Your task to perform on an android device: I want to track currency exchange rates for GBP to AED in the Xe app since I'm curious about the history of exchange rates.
Image 0: 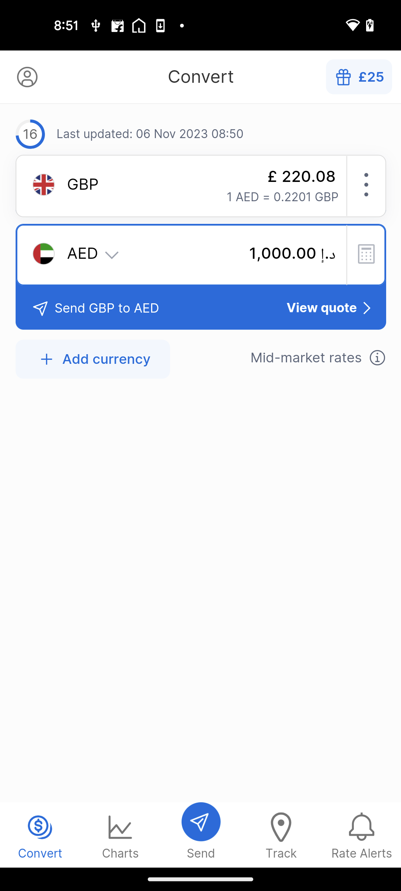
Click on the chart tab
Step 0: click (120, 835)
Image 1: 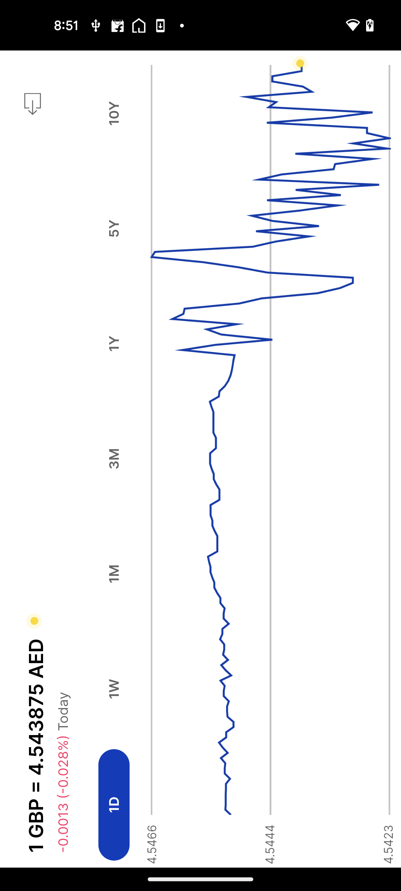
Click on the chart tab
Step 1: wait